Your task to perform on an android device: Carlos should receive the Scribd email, too. The Scribd email should be forwarded to Carlos3345@gmail.com.
Image 0: 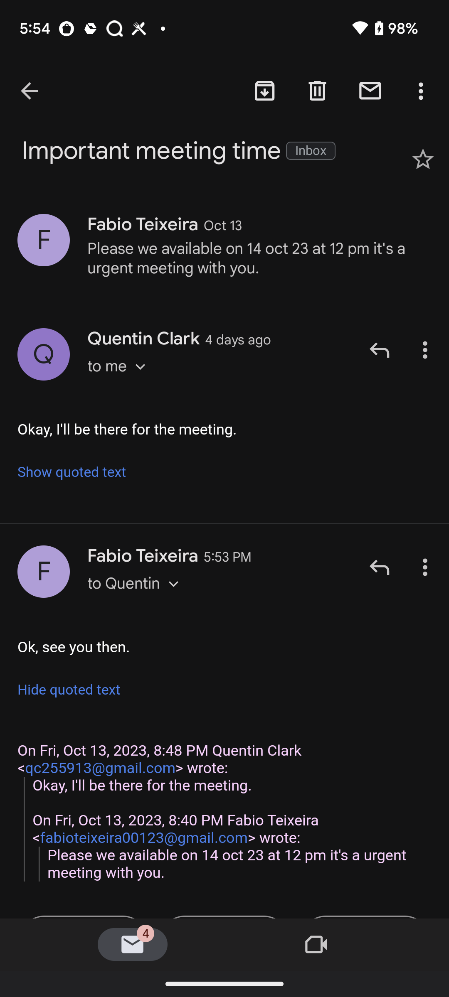
go back
Step 0: press back button
Image 1: 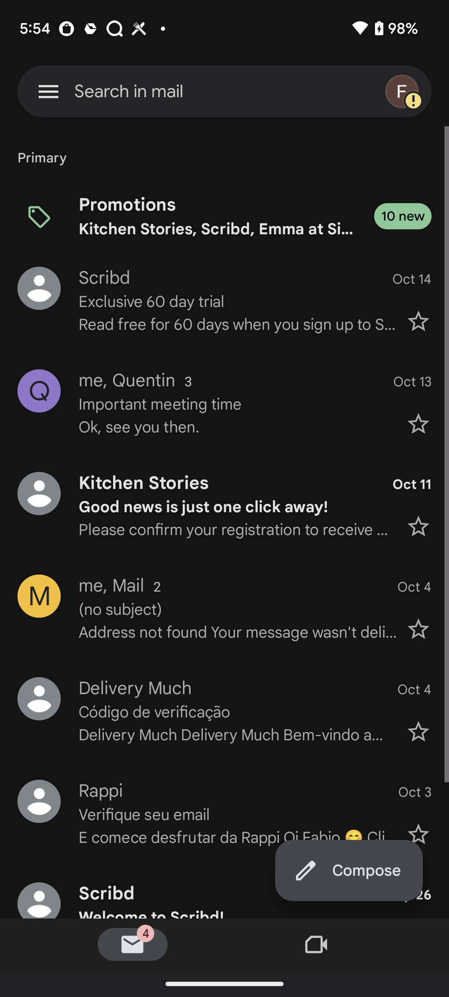
Click on the Scribd email
Step 1: click (237, 302)
Image 2: 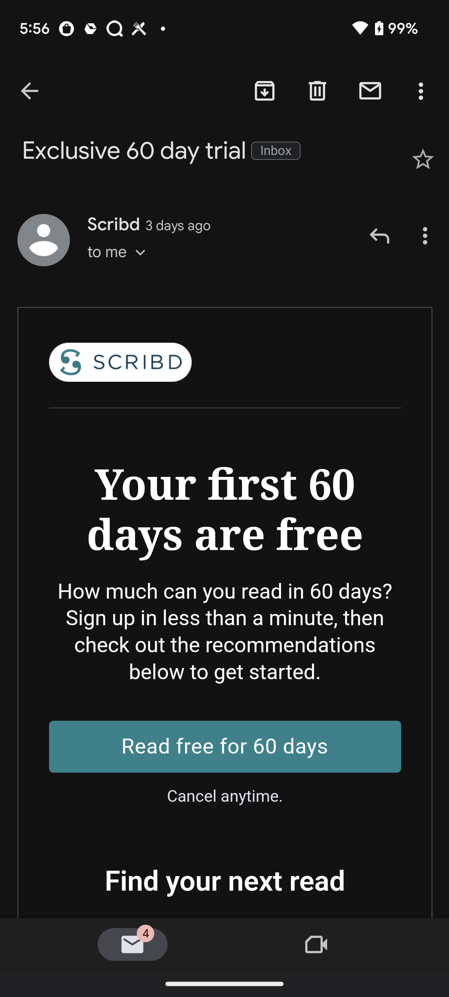
swipe up to see forward option
Step 2: scroll down
Image 3: 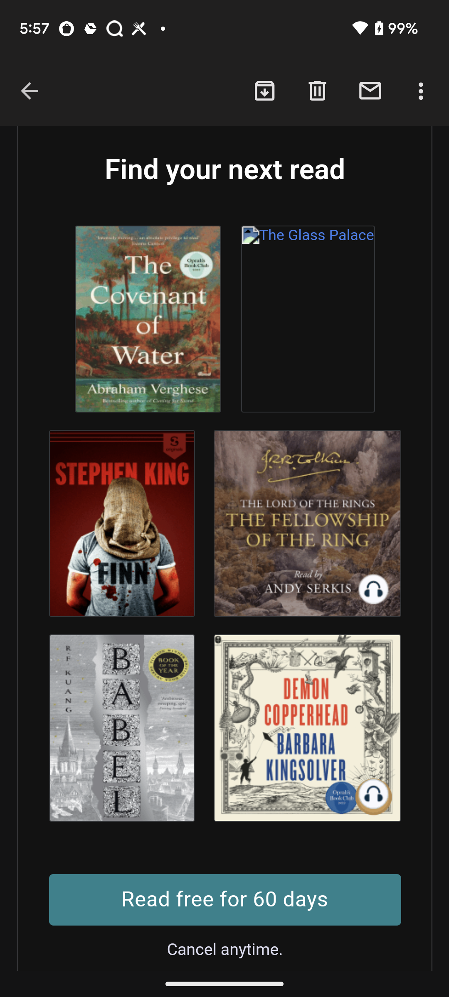
swipe up to see forward option
Step 3: scroll down
Image 4: 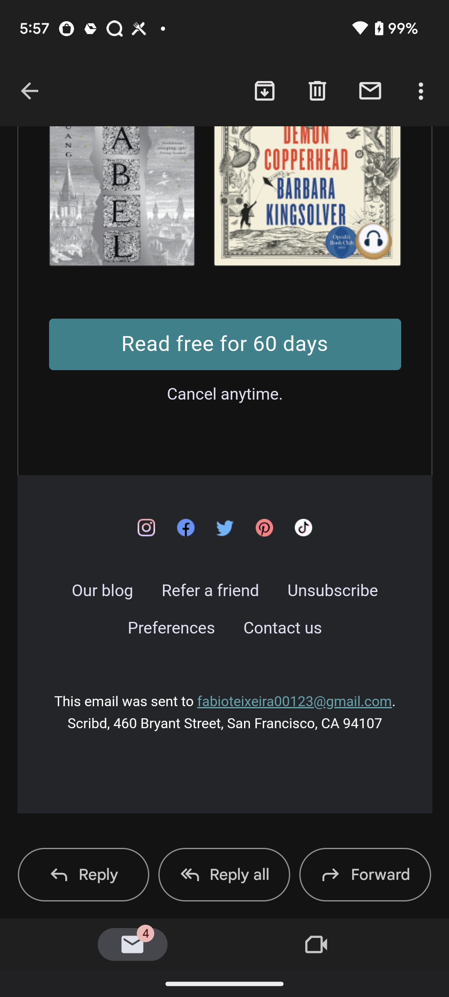
Click on the forward option at the bottom right corner of the screen
Step 4: click (380, 874)
Image 5: 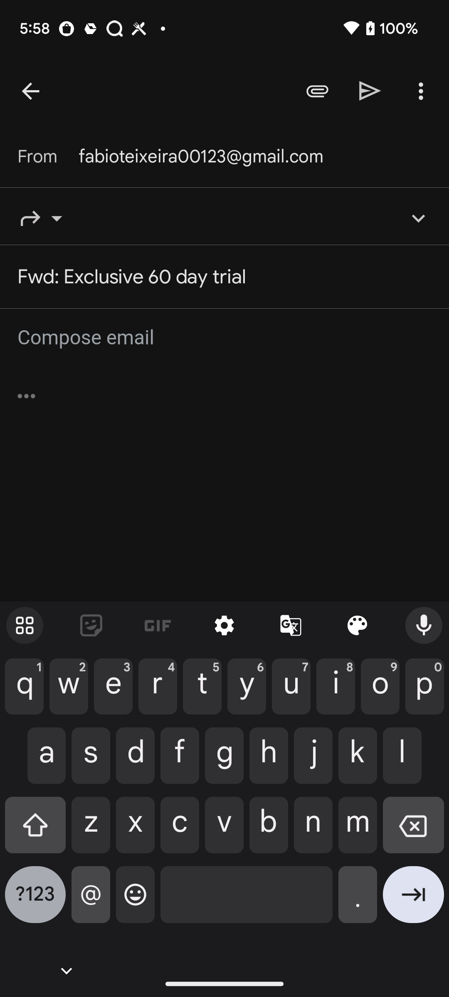
add recipient to Carlos3345@gmail.com
Step 5: type "Carlos3345@gmail.com"
Image 6: 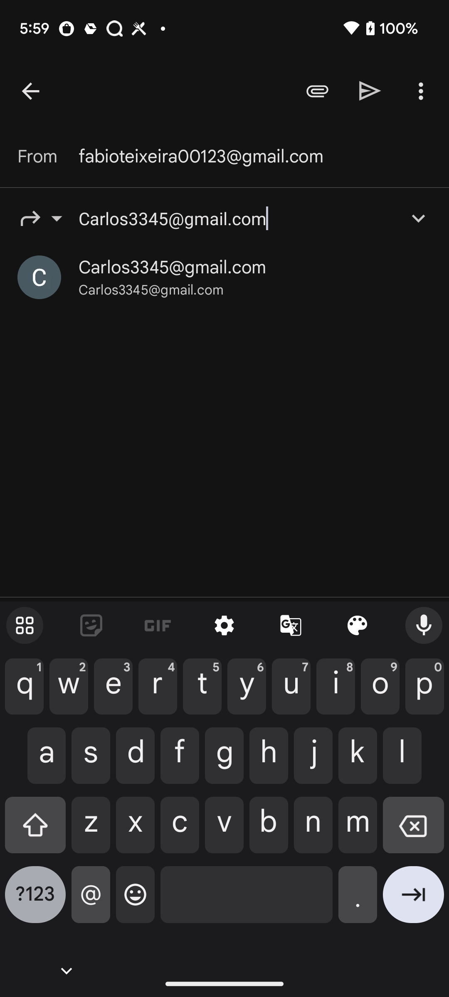
Click on the send icon at the top right corner of the screen
Step 6: click (370, 91)